Your task to perform on an android device: Unread the email from Cerebra Research in the Gmail app
Image 0: 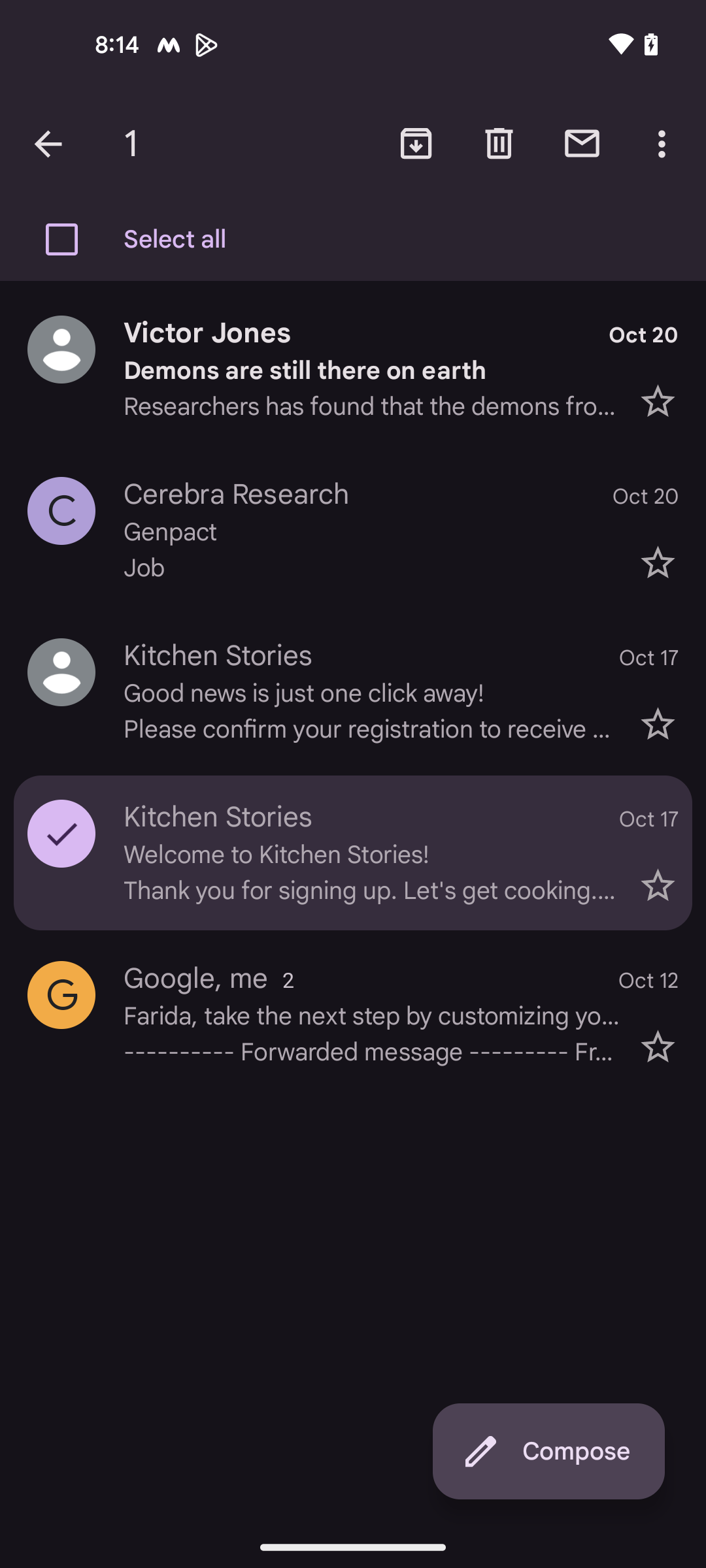
Go back to the previous screen
Step 0: press back button
Image 1: 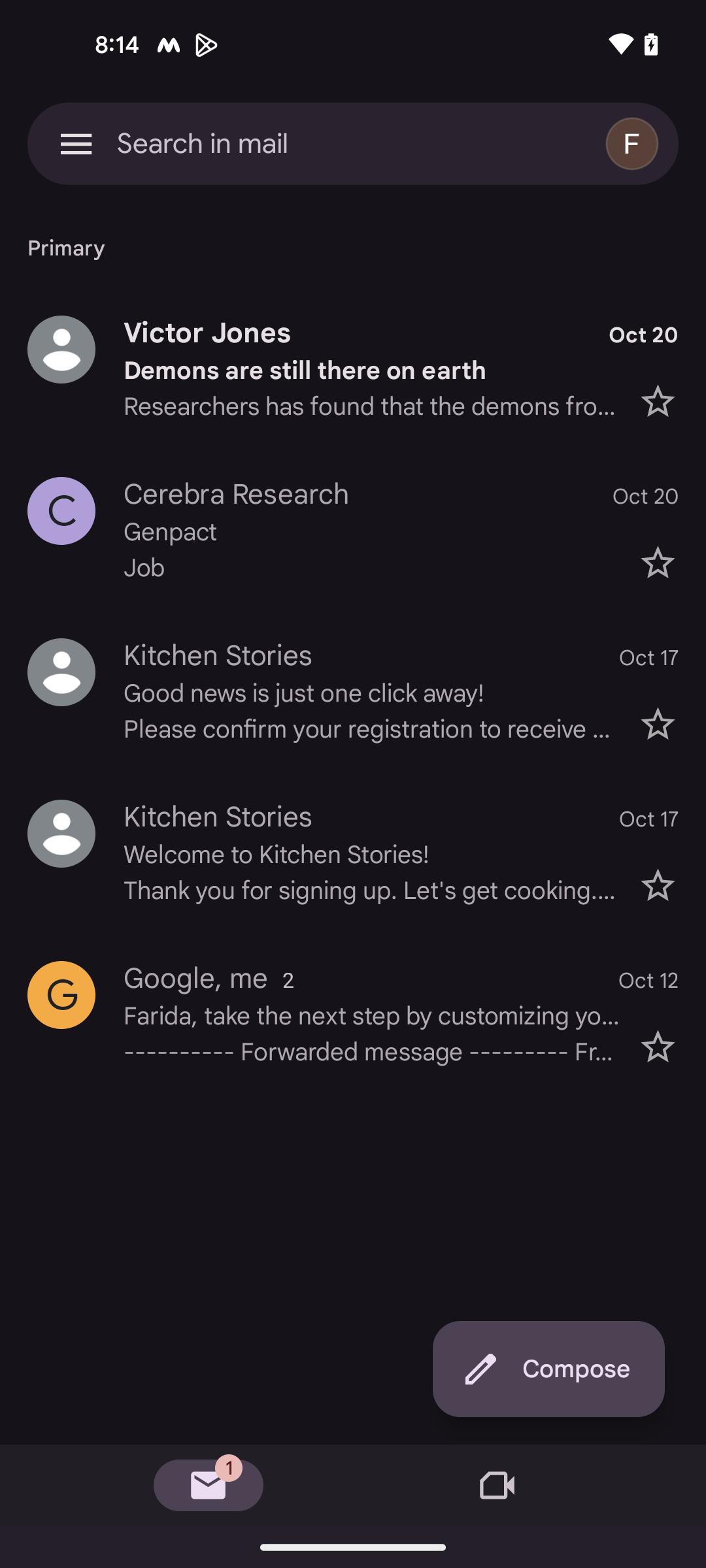
Click on the profile icon of the Cerebra Research mail
Step 1: click (353, 853)
Image 2: 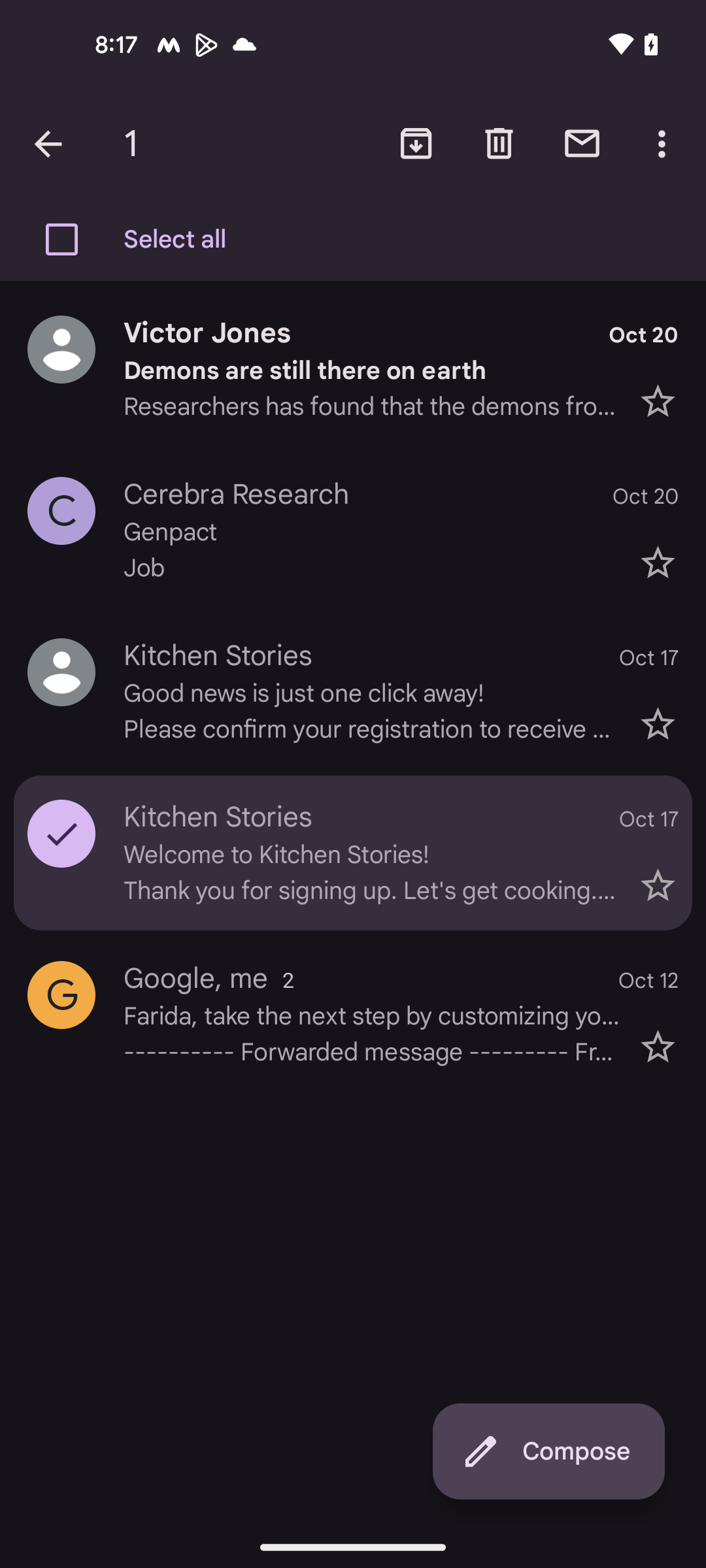
Click on the Unread mail icon
Step 2: click (582, 143)